Your task to perform on an android device: Go to the settings and turn on the notification for incoming calls.
Image 1: 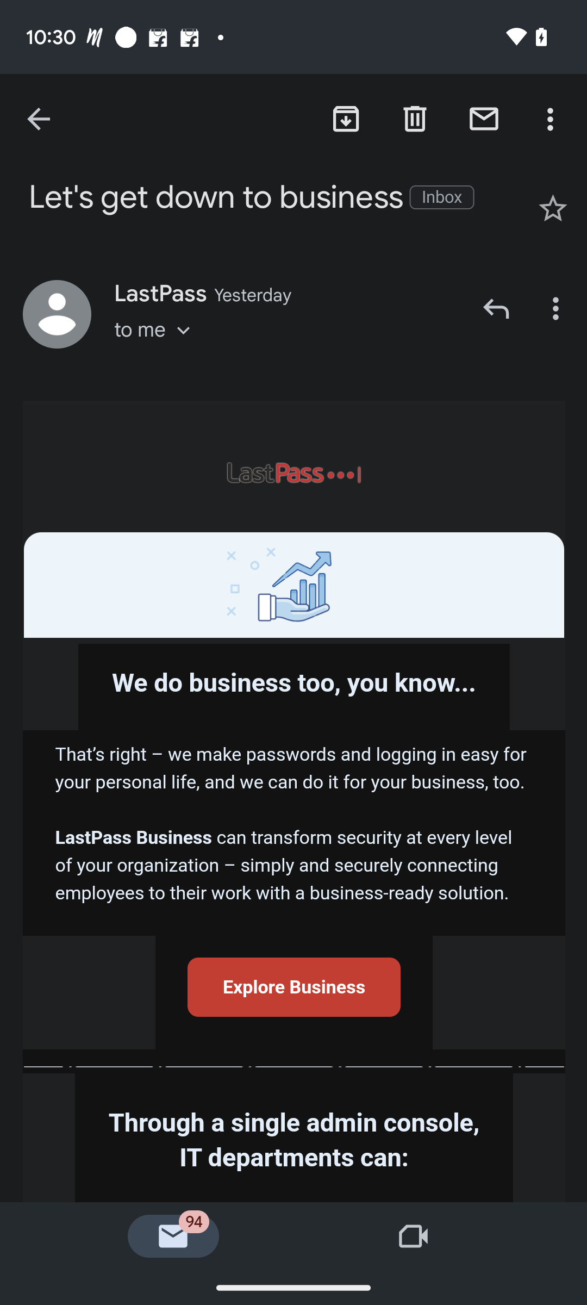
Go back to the previous screen.
Step 1: press back button
Image 2: 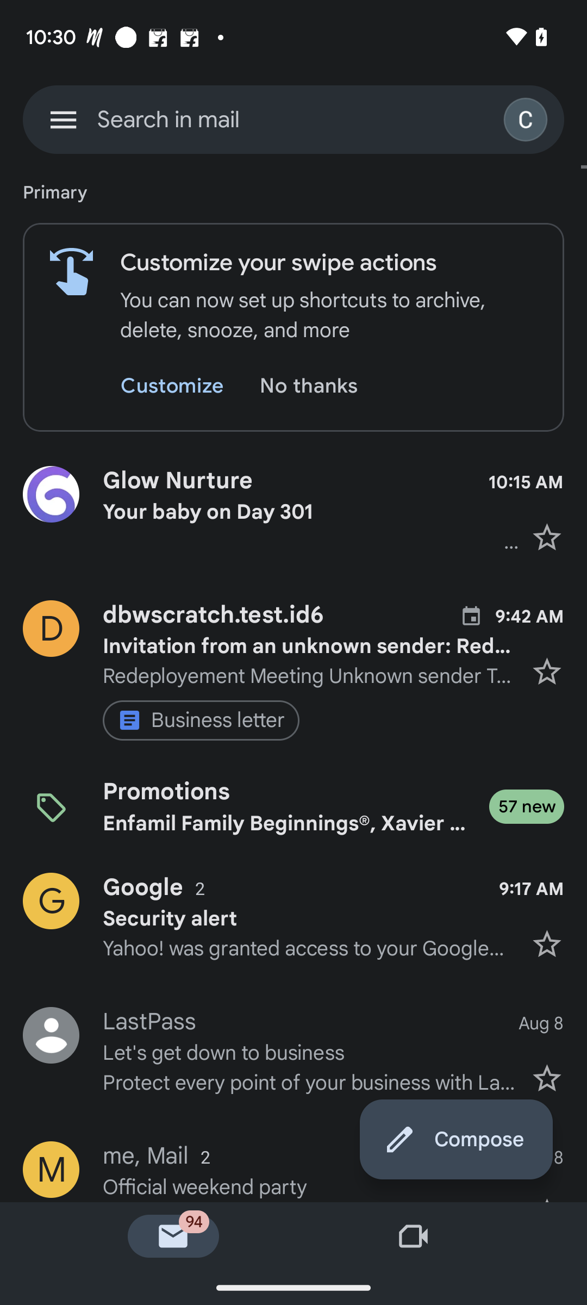
Click on the three lines in the top left corner.
Step 2: click (63, 119)
Image 3: 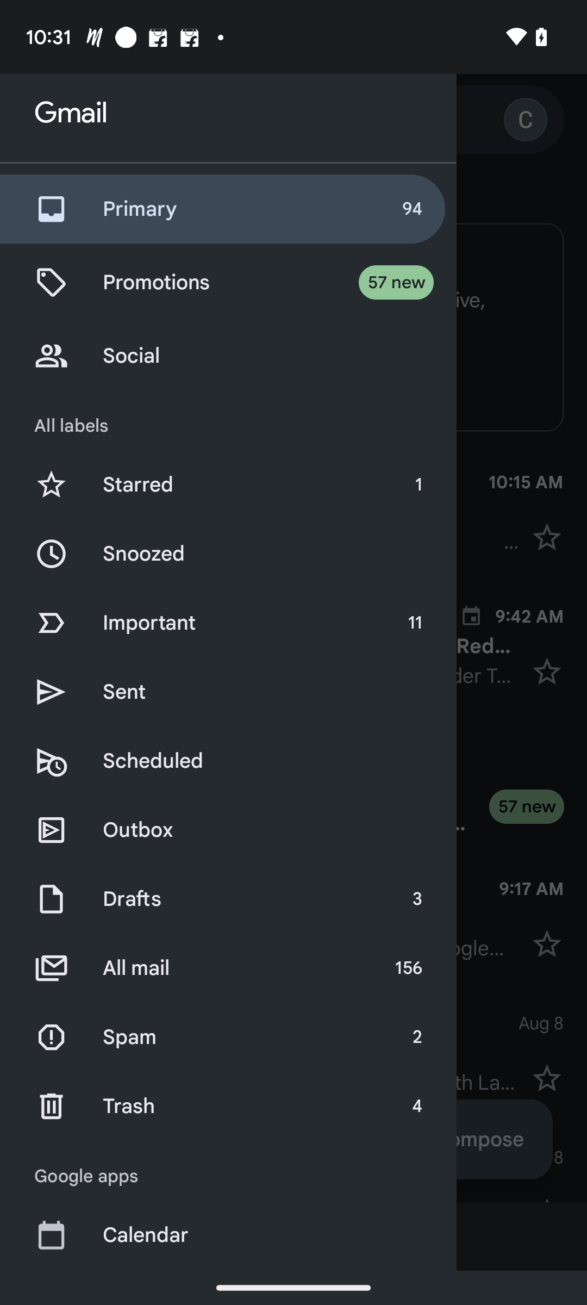
Scroll up for the settings option
Step 3: scroll down
Image 4: 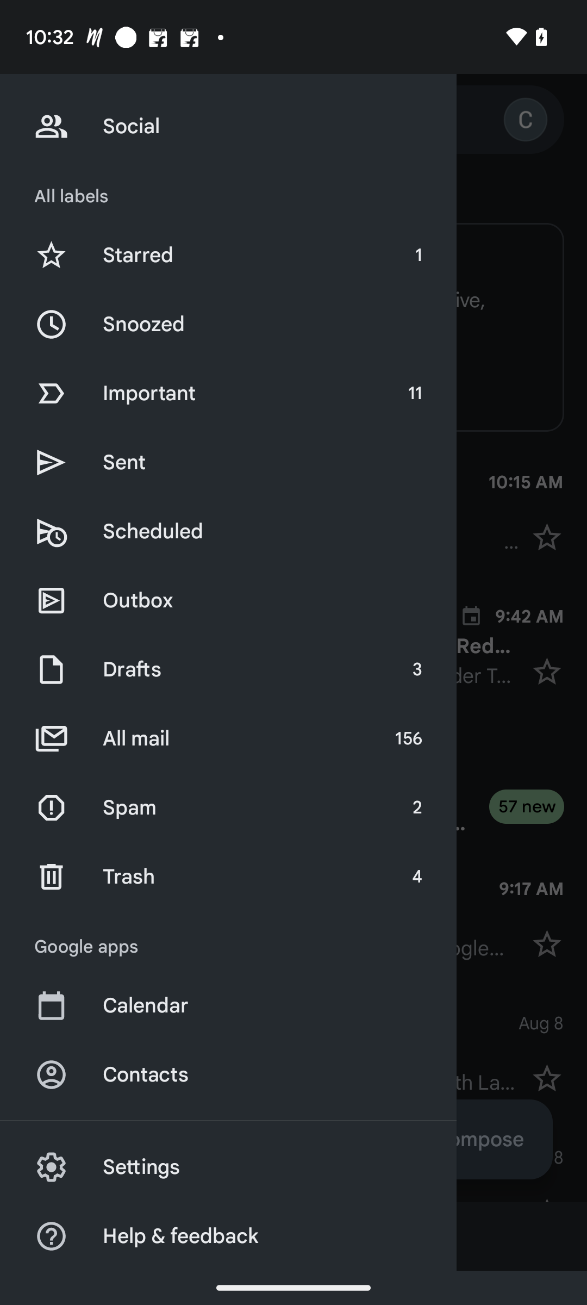
Click on the second-last option setting.
Step 4: click (273, 1167)
Image 5: 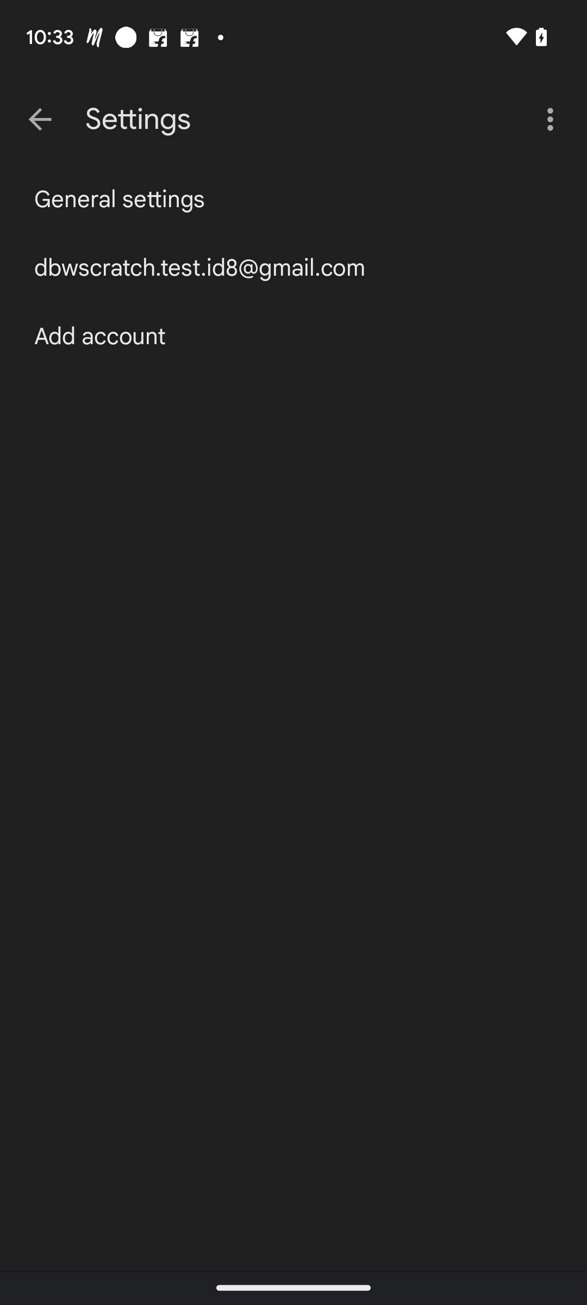
click on the first option General settings.
Step 5: click (293, 200)
Image 6: 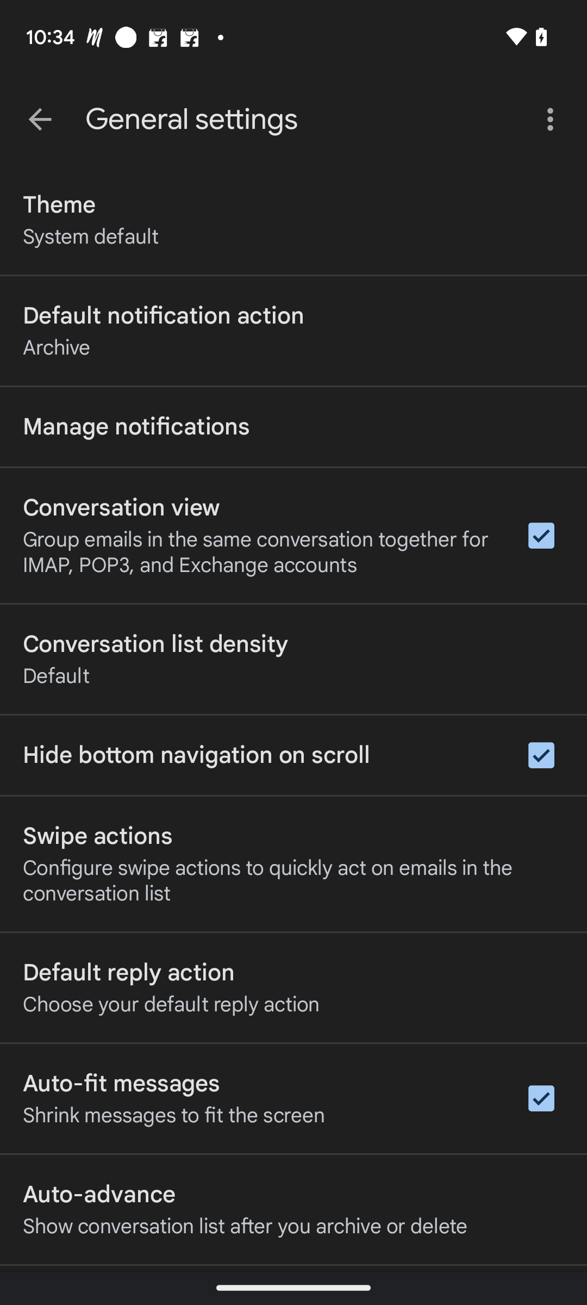
Click on the third option, Manage notification.
Step 6: click (136, 427)
Image 7: 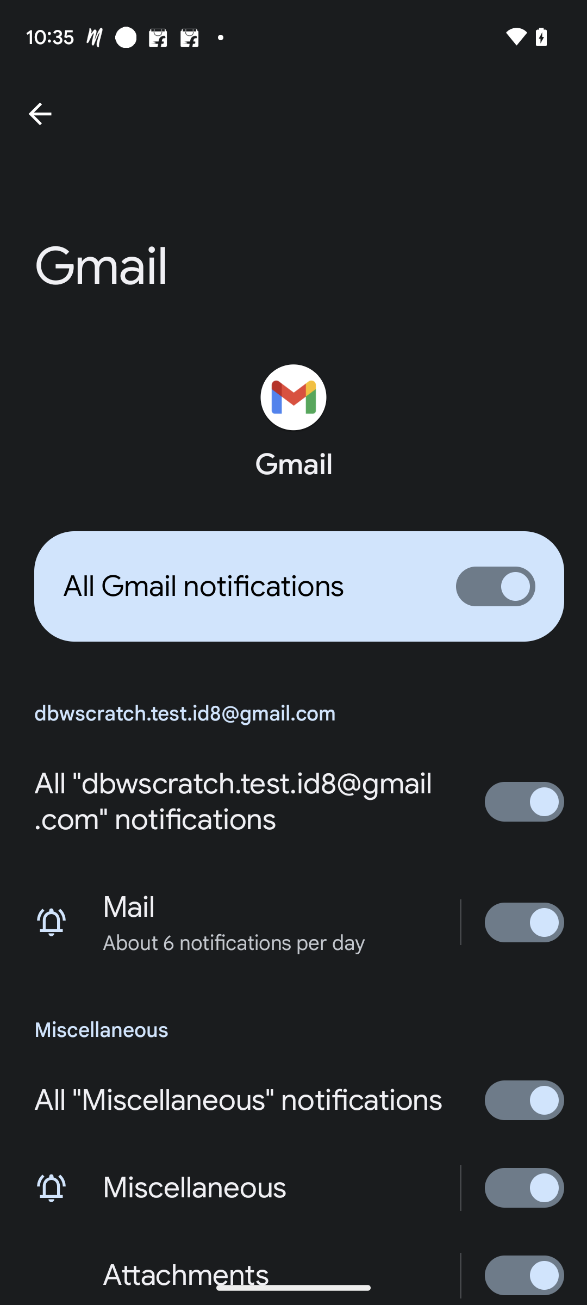
Scroll up for the incoming call notification toggle button.
Step 7: scroll down
Image 8: 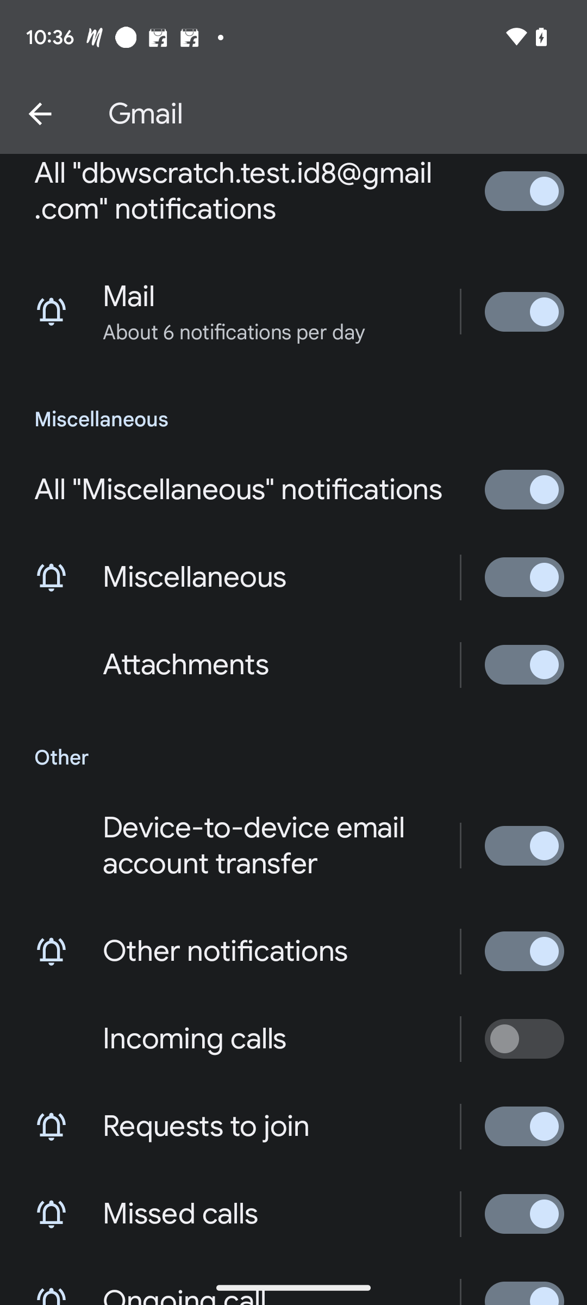
Click on the incoming calls toggle button to turn on the incoming calls notification.
Step 8: click (513, 1039)